Your task to perform on an android device: Open the Rail Planner app, Search the train from Germersheim ( Germany) to Essen Hbf ( Germany) 
Image 0: 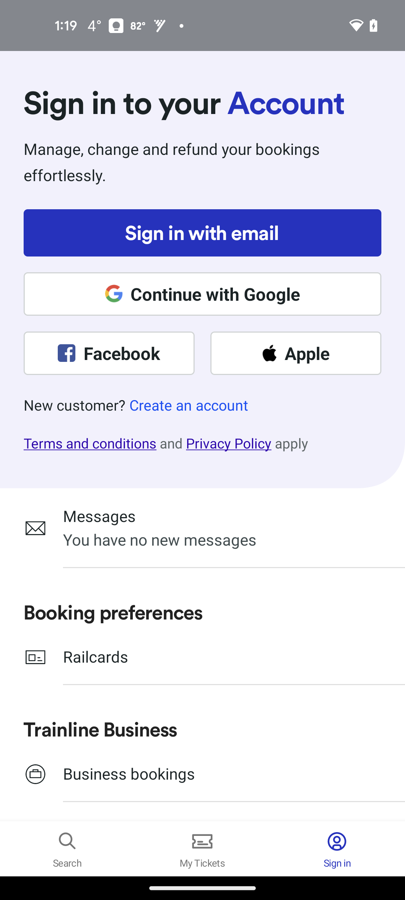
Open the Rail Planner app
Step 0: open app "Rail Planner"
Image 1: 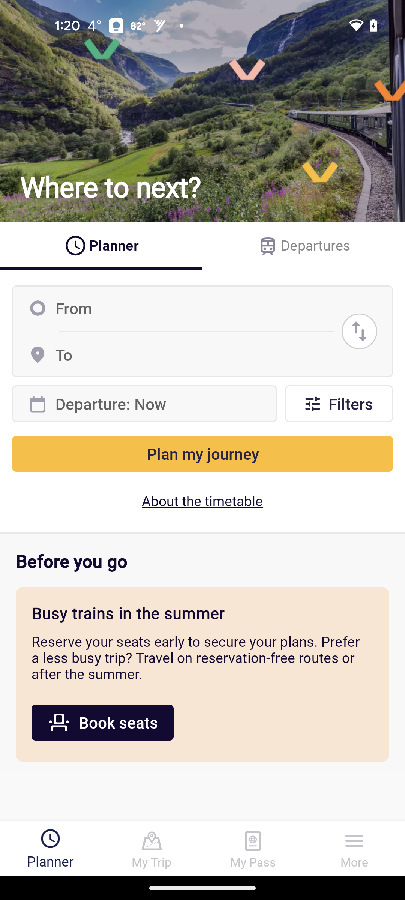
Click on the From Section
Step 1: click (202, 308)
Image 2: 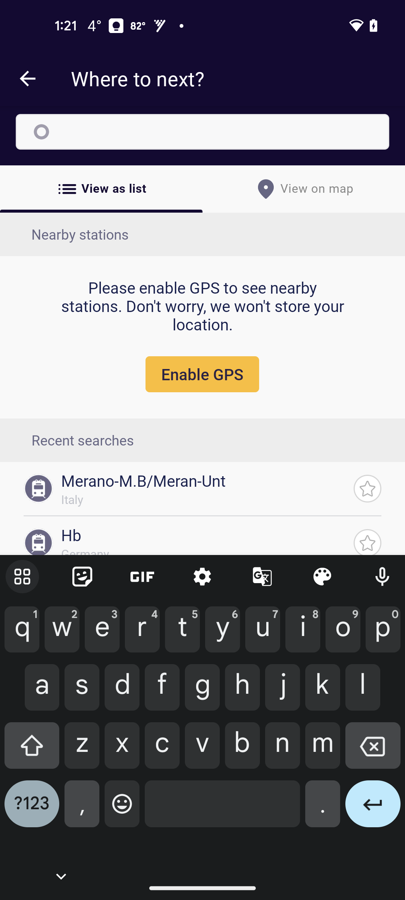
Type Germesheim
Step 2: type "Germesheim"
Image 3: 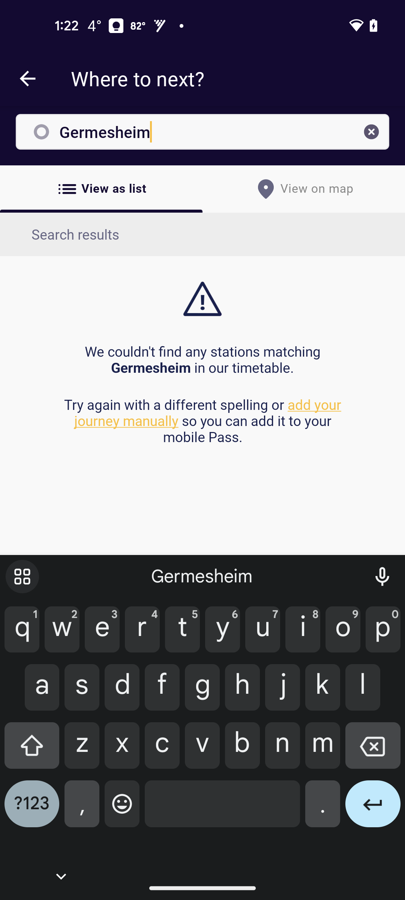
Type Germesheim
Step 3: wait
Image 4: 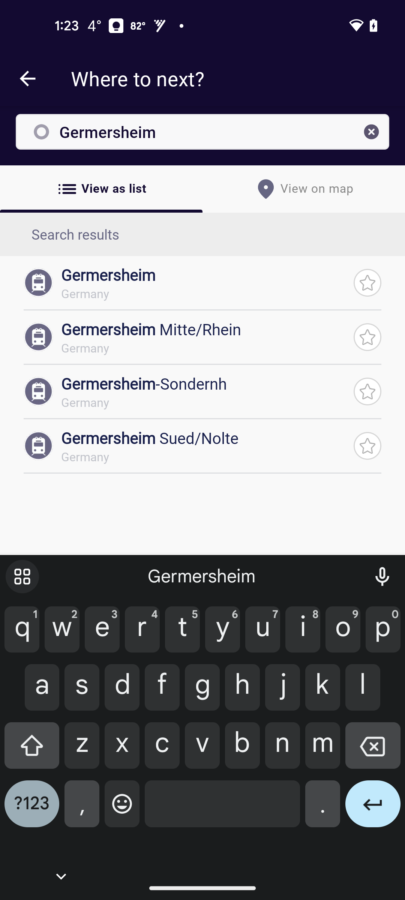
Click on the first search result
Step 4: click (204, 274)
Image 5: 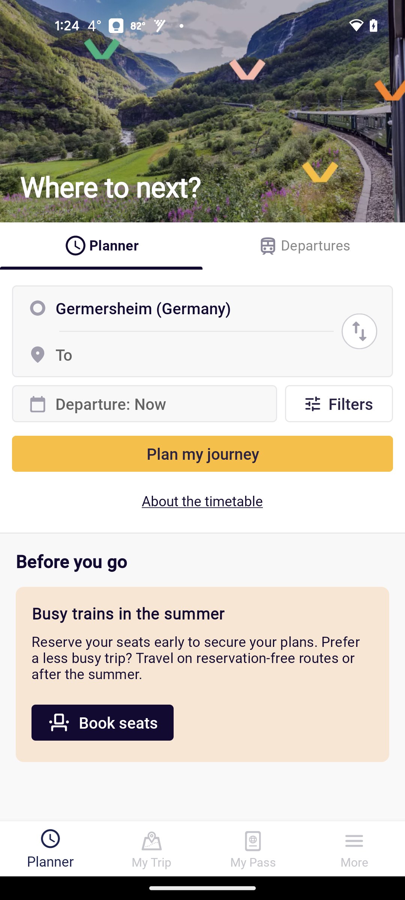
Click on the to section
Step 5: click (202, 354)
Image 6: 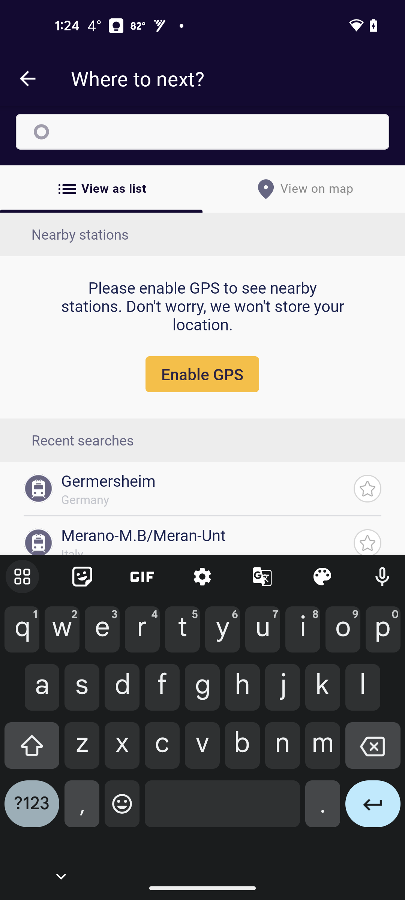
Type Essen Hbf
Step 6: type "Essen Hbf"
Image 7: 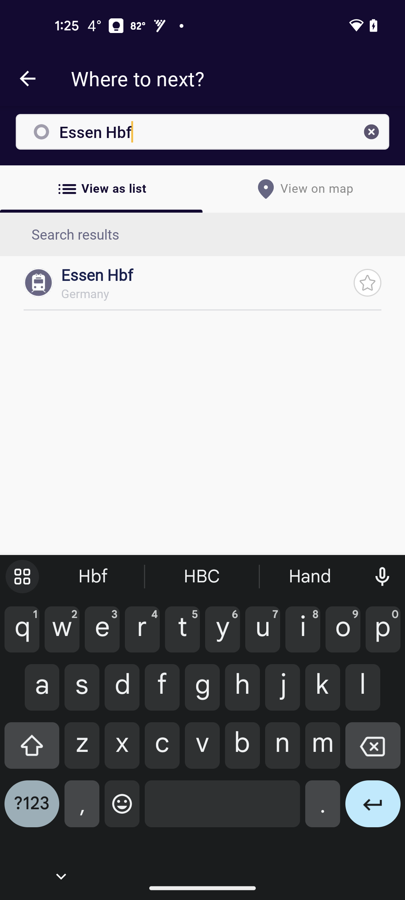
Click on the first search result
Step 7: click (204, 274)
Image 8: 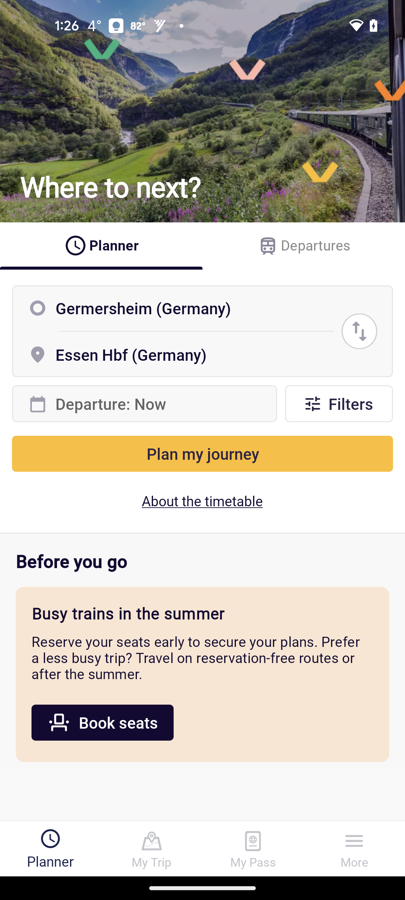
Click on the Plan my journey
Step 8: click (202, 453)